Your task to perform on an android device: In the Google Maps app, find the "ToolClick" place to buy some new gardening tools.
Image 1: 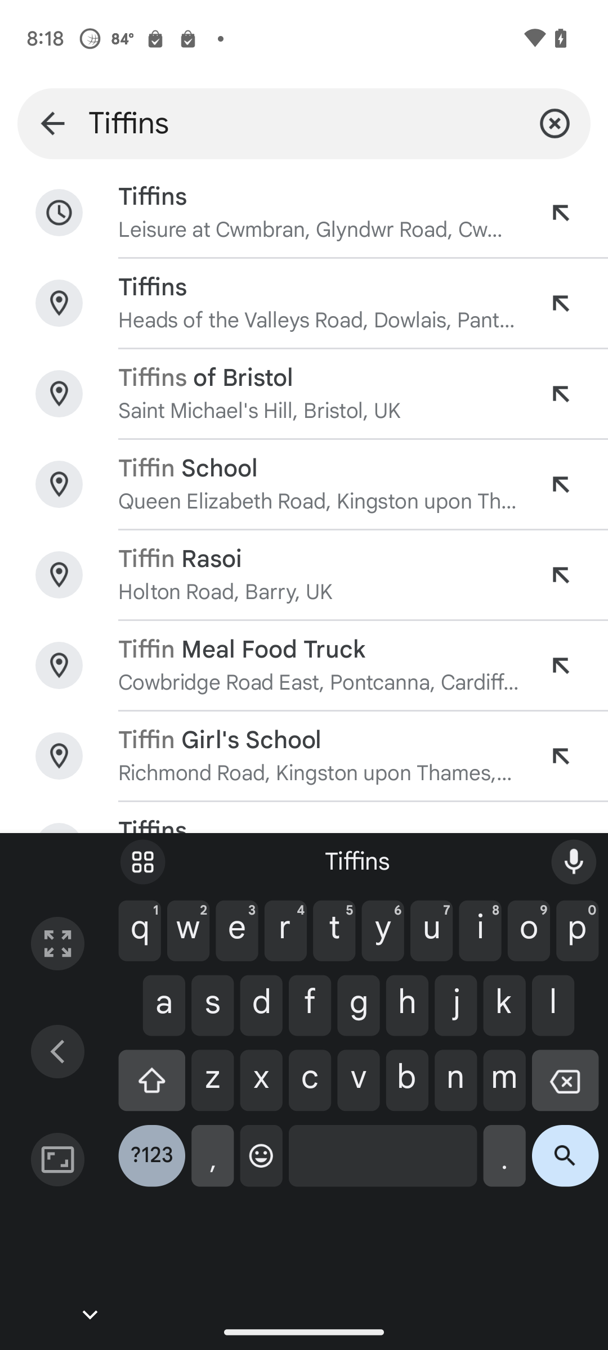
Click on the cross button
Step 1: click (555, 123)
Image 2: 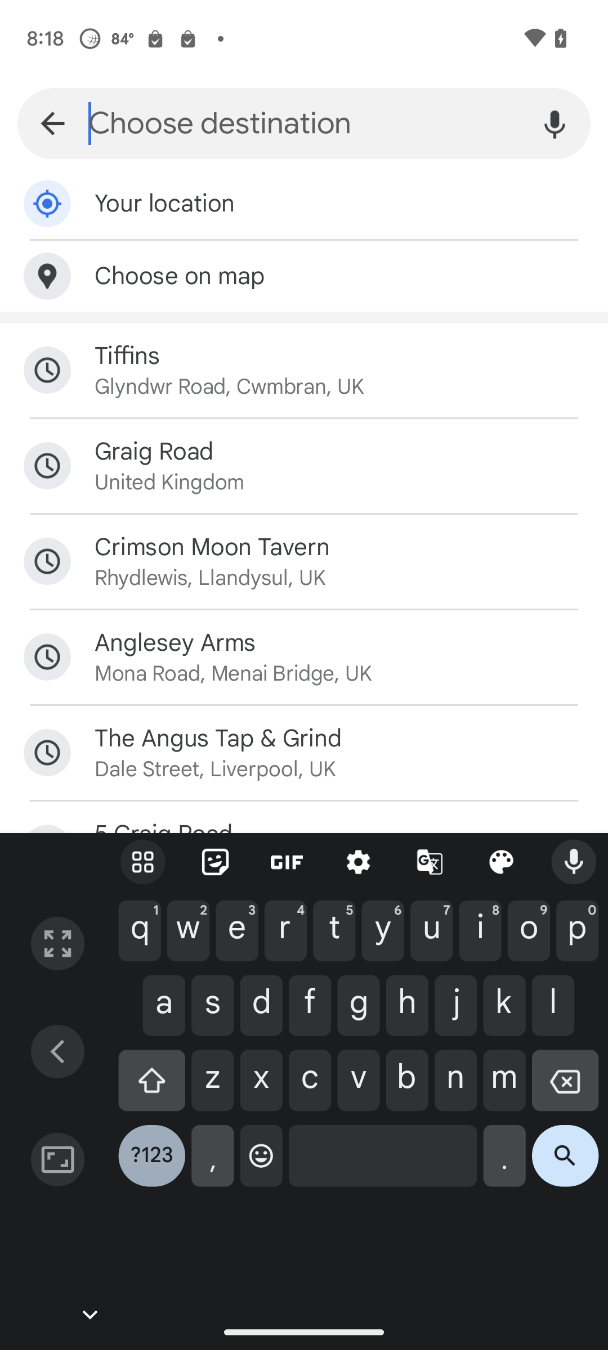
Enter Toolclick as the destination
Step 2: type "ToolClick"